Your task to perform on an android device: I want to fix the problem of the loose bolt on my bathroom tap, but I don't have any wrench to tighten these bolts, so search for a wrench tool for me in the ShopClues app.
Image 0: 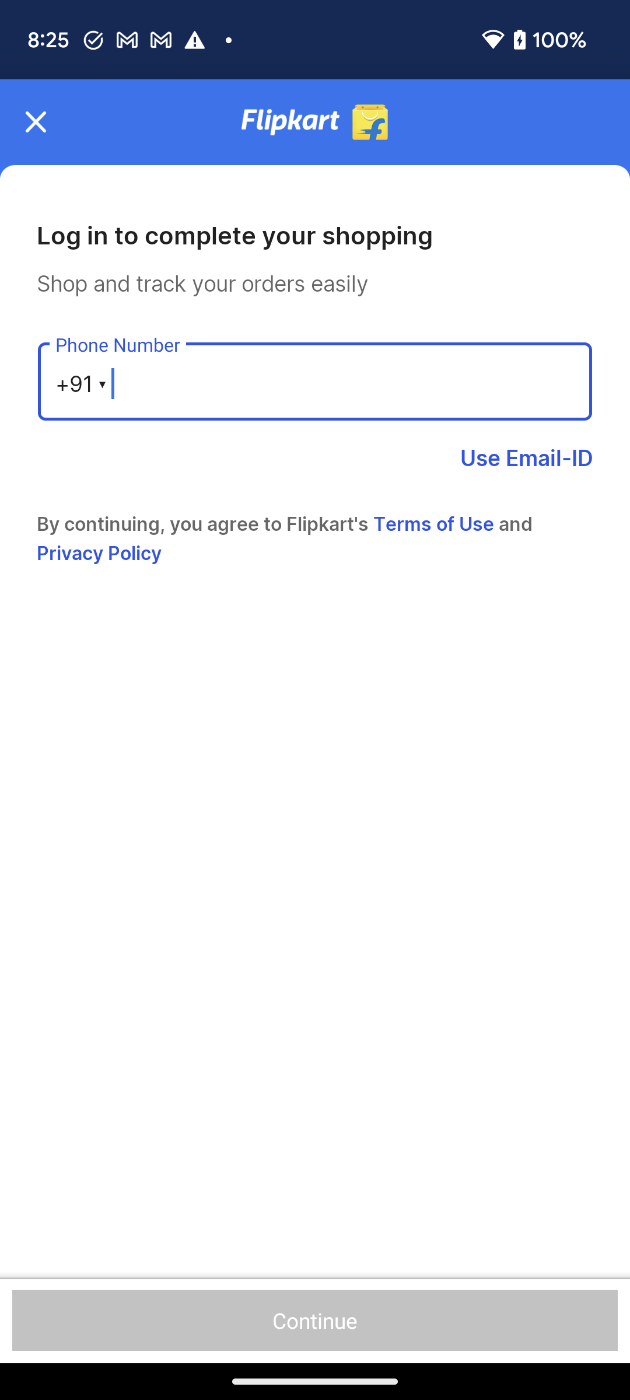
Step 0: open app "ShopClues"
Image 1: 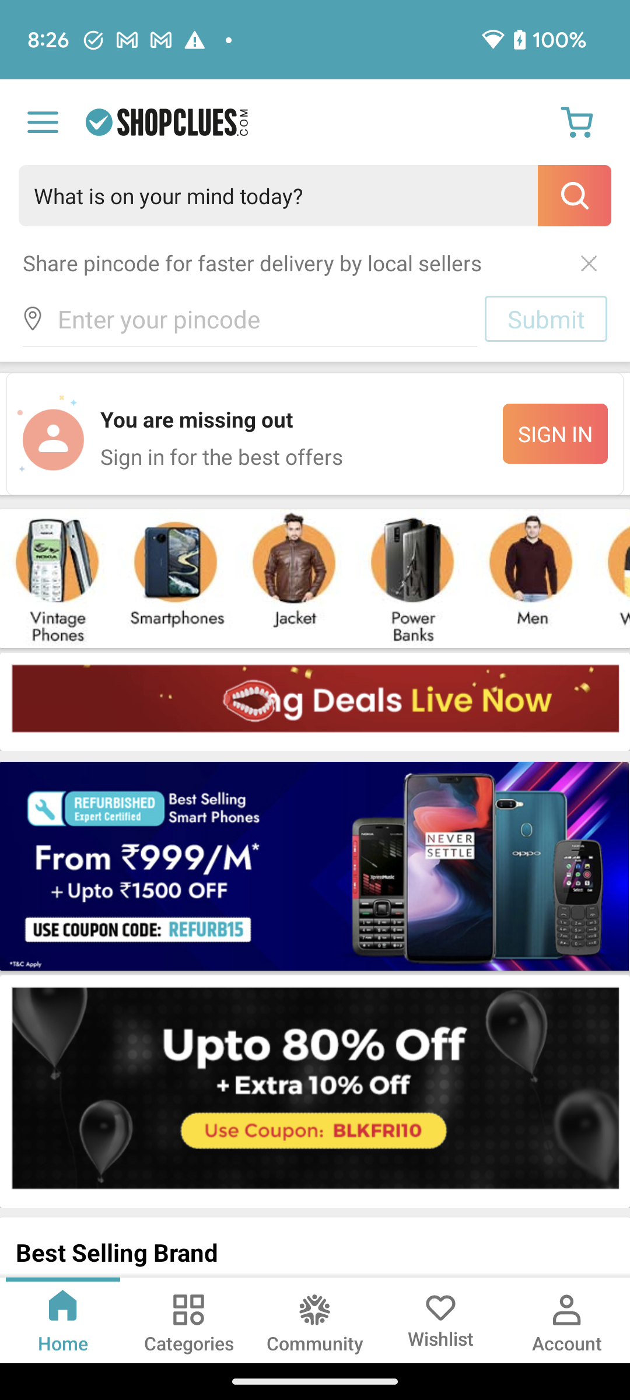
Click on the search bar at the top of the screen to search for the wrench tool
Step 1: click (314, 195)
Image 2: 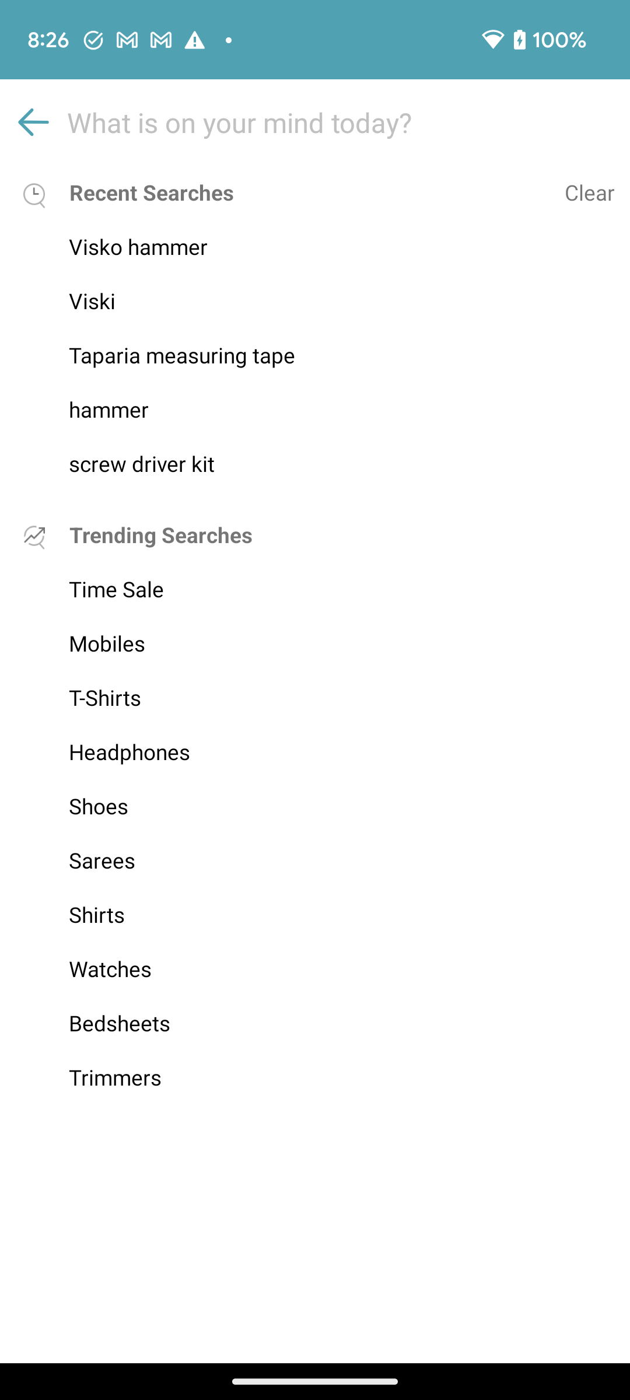
Click on the search bar at the top of the screen to search for the wrench tool.
Step 2: click (314, 122)
Image 3: 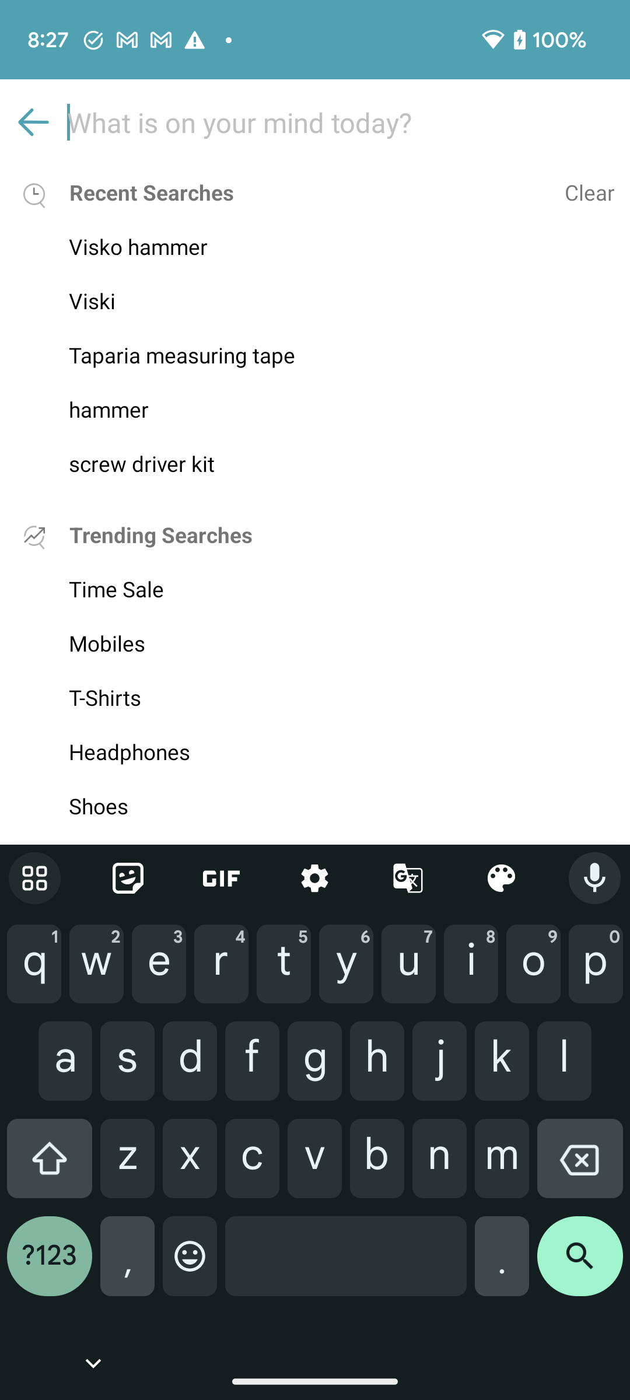
Type Wrench tool in the search bar to search for the wrench tool.
Step 3: type "Wrench tool"
Image 4: 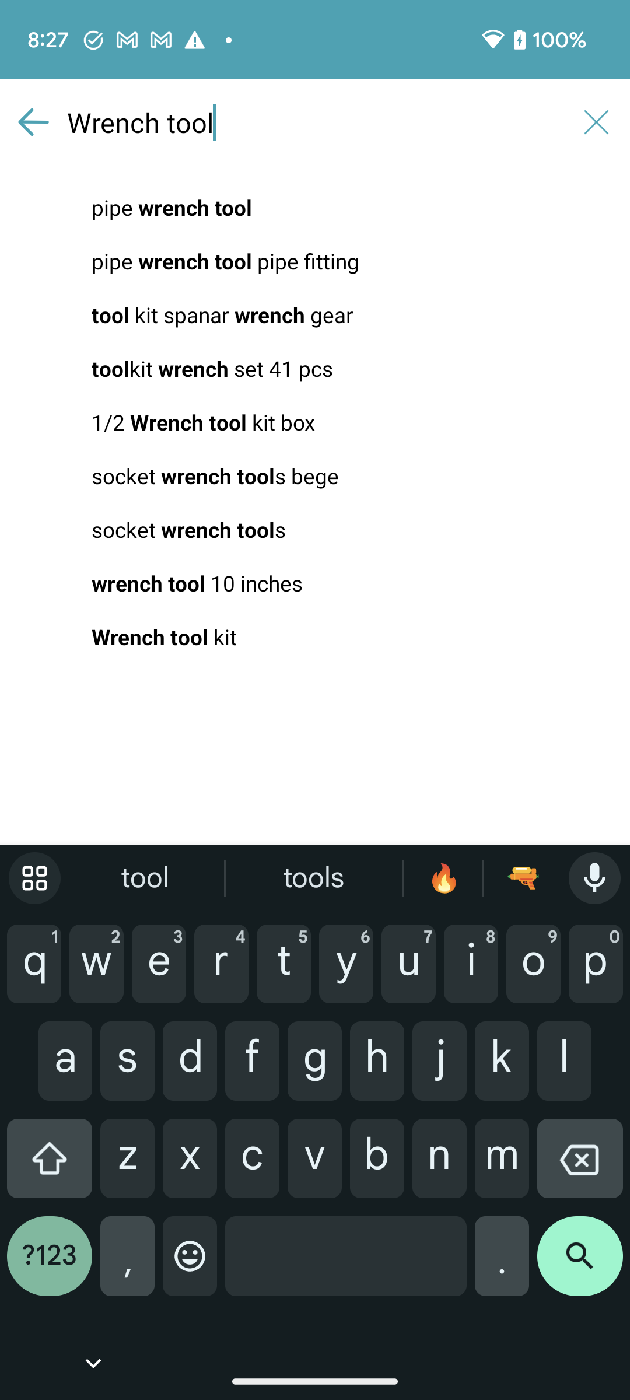
Click on the search icon at the bottom right corner of the screen to view the search result.
Step 4: click (580, 1265)